Your task to perform on an android device: I want to meditate on my own listening to meadows sound on the Idanim app to feel relaxed,
Image 0: 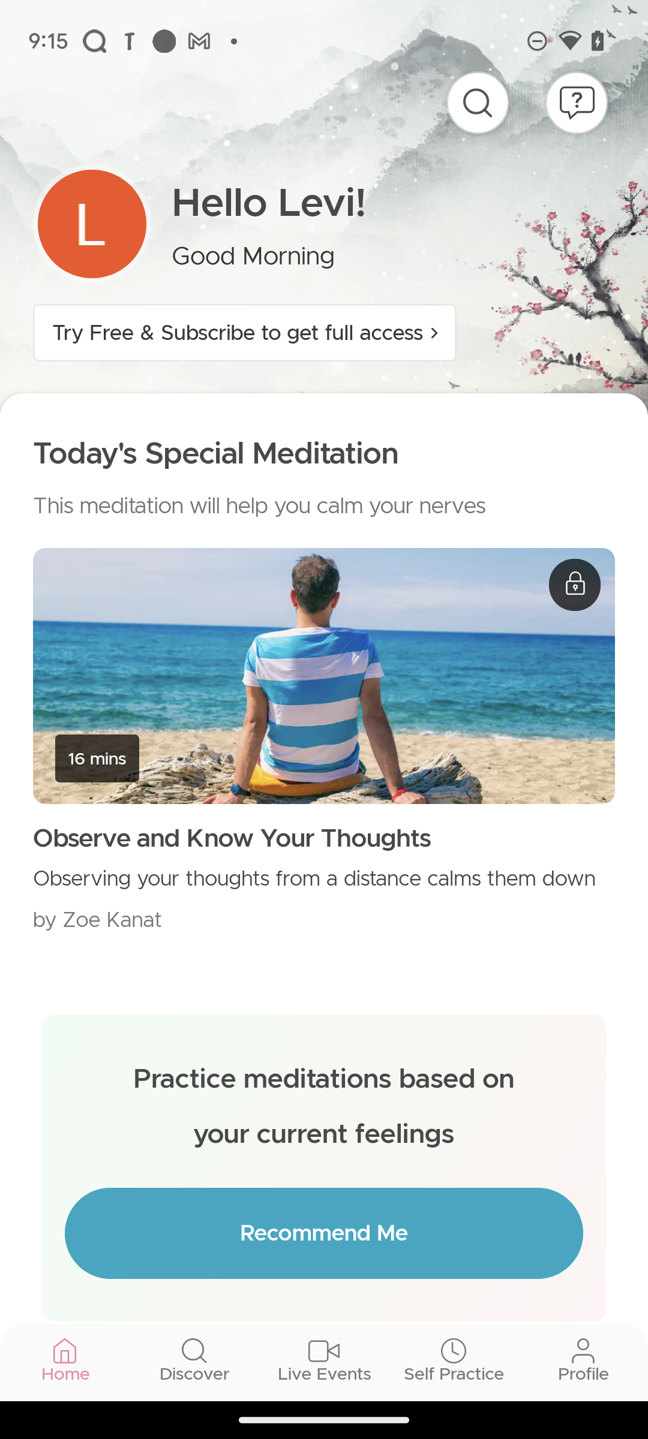
Click on discover option.
Step 0: click (194, 1351)
Image 1: 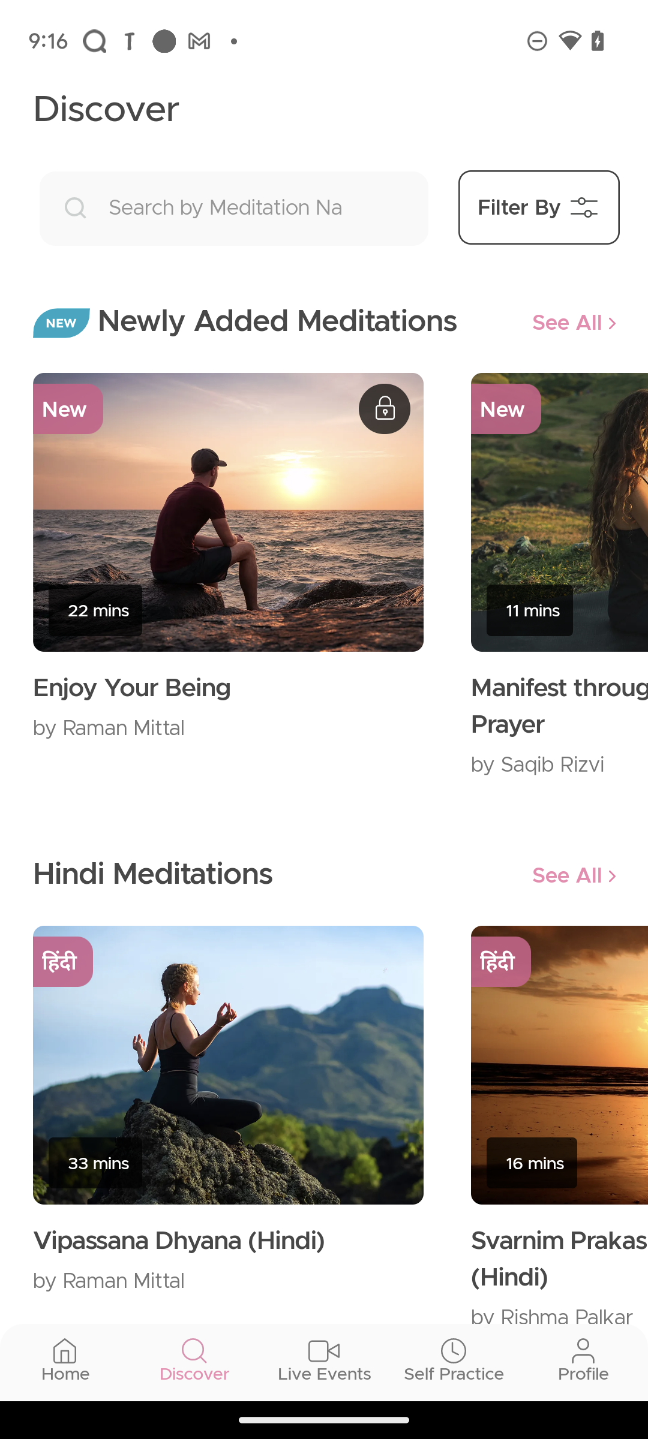
Swipe up to go to sound section.
Step 1: scroll down
Image 2: 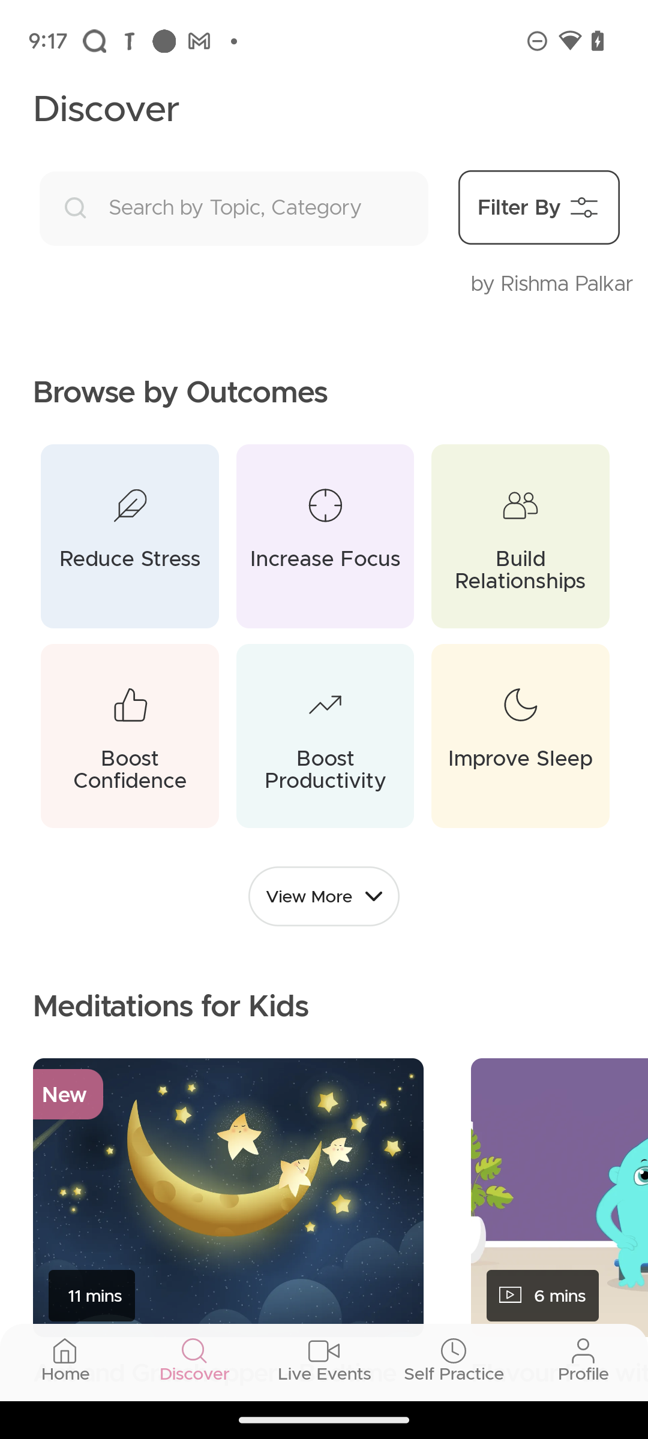
Swipe up to go to sound section.
Step 2: scroll down
Image 3: 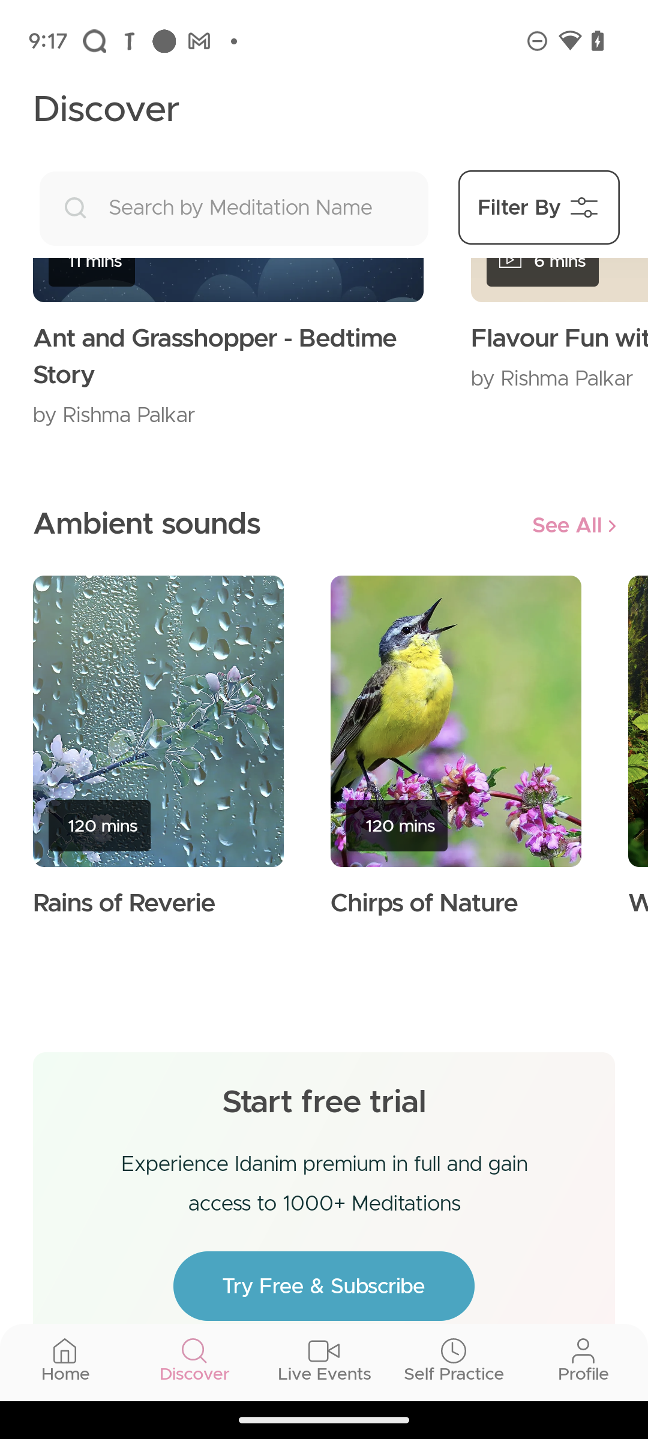
Swipe left on the ambient sounds caraousel.
Step 3: scroll right
Image 4: 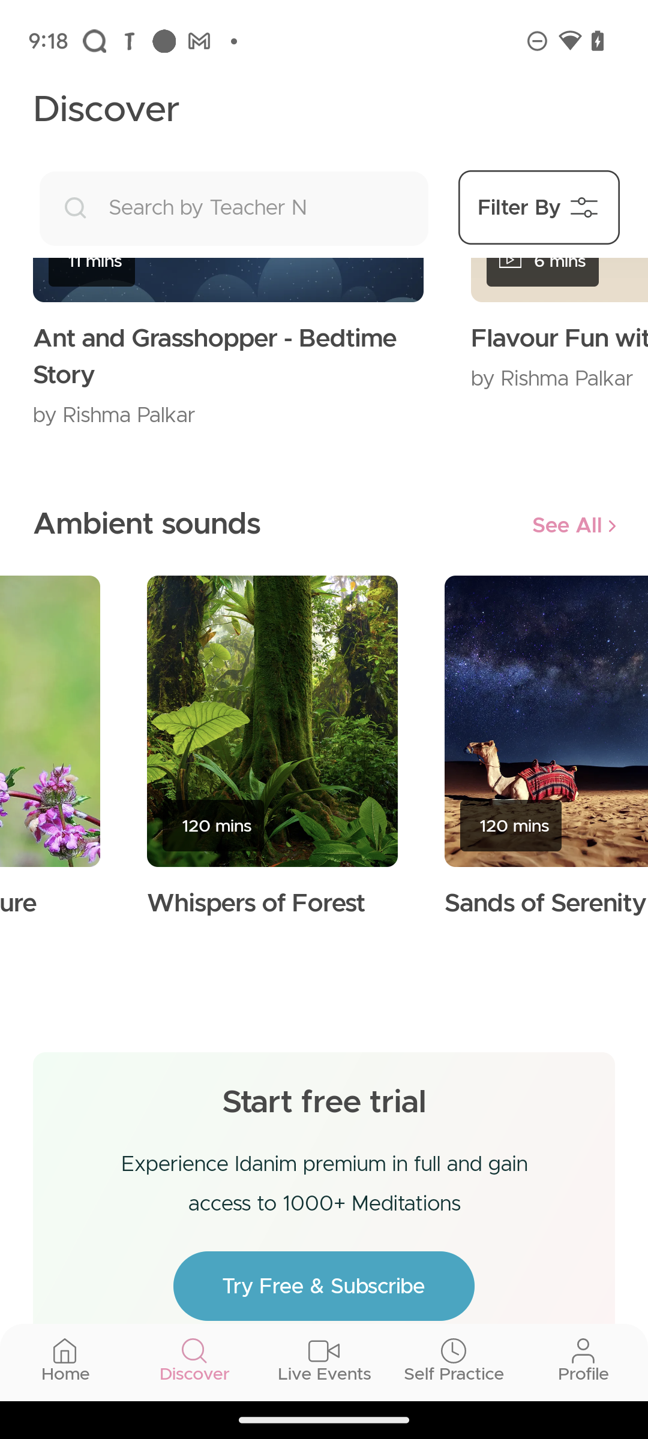
Swipe left on the ambient sounds caraousel.
Step 4: scroll right
Image 5: 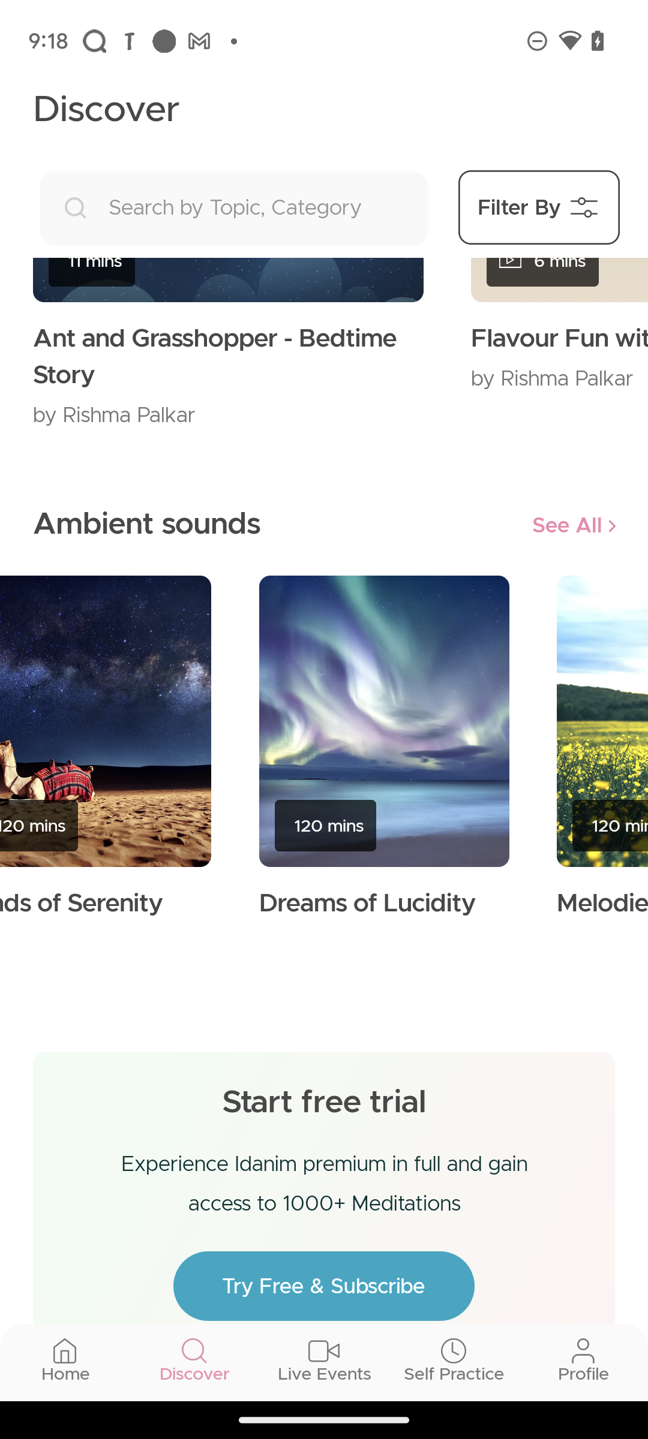
Swipe left on the ambient sounds caraousel.
Step 5: scroll right
Image 6: 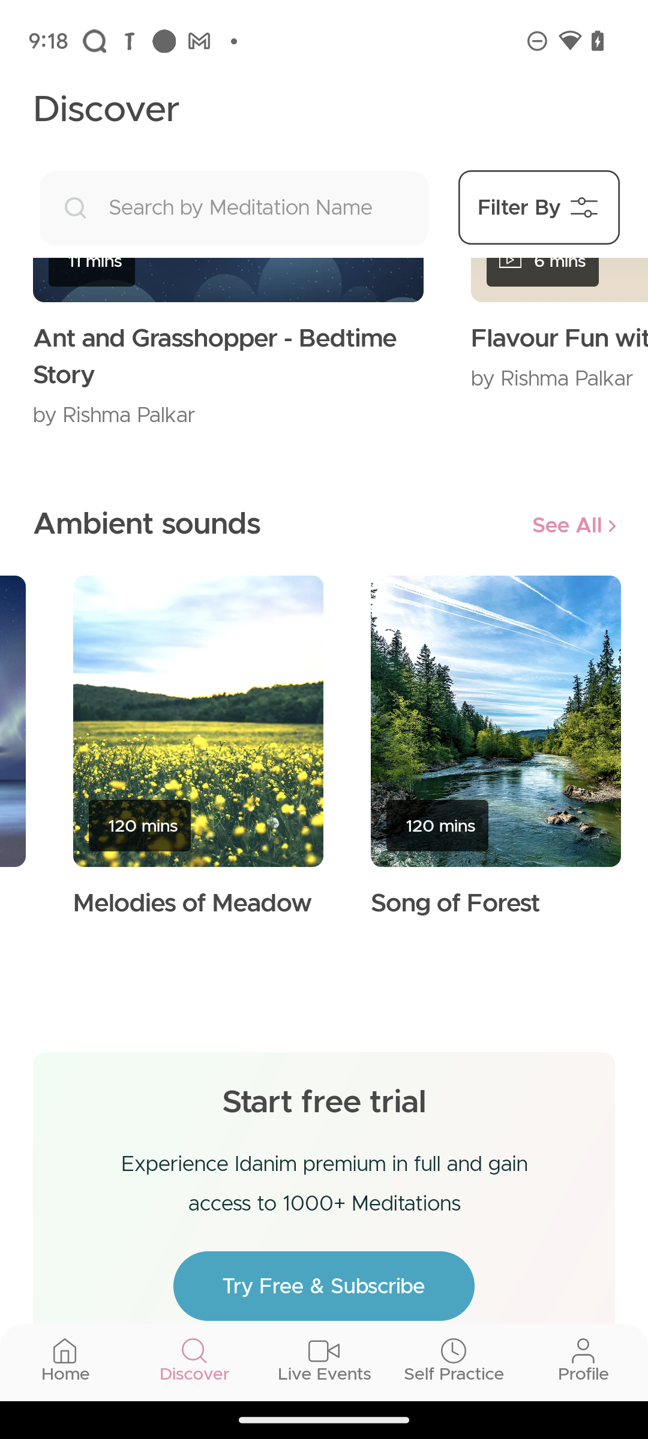
Click on the melodies of meadows option.
Step 6: click (197, 721)
Image 7: 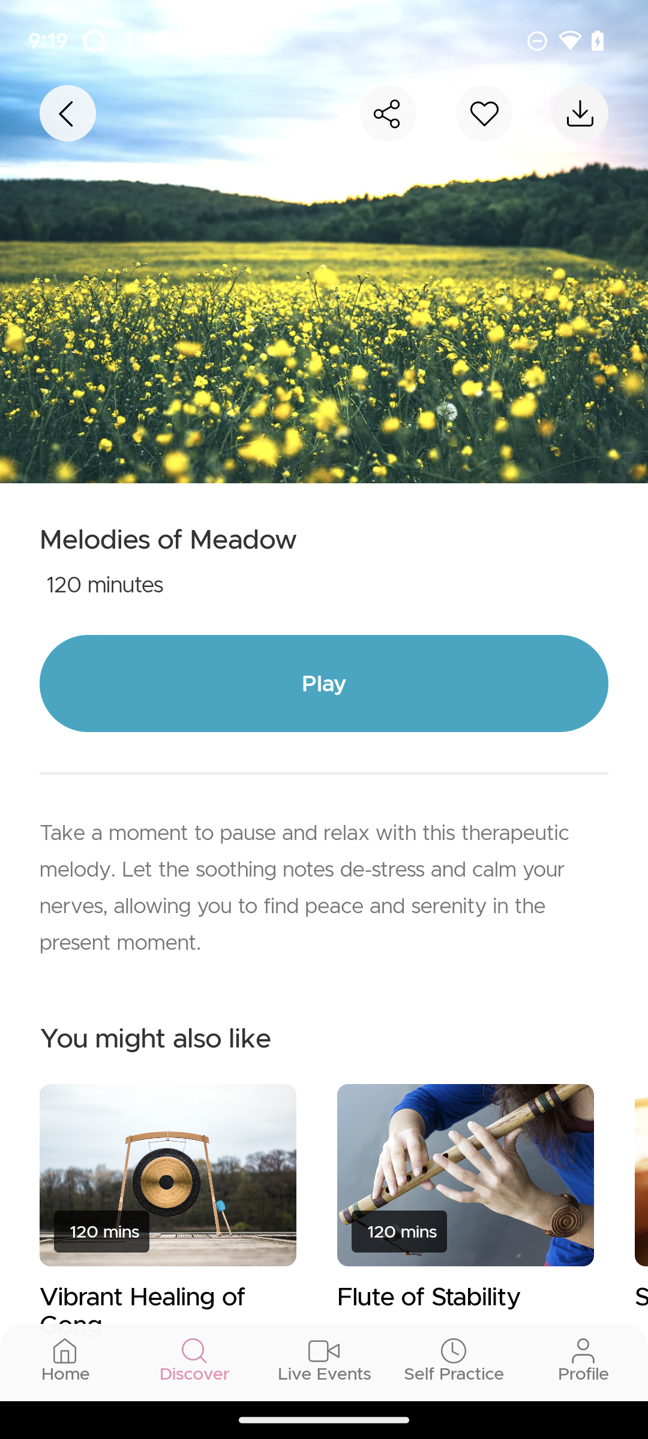
Click on the play option.
Step 7: click (324, 684)
Image 8: 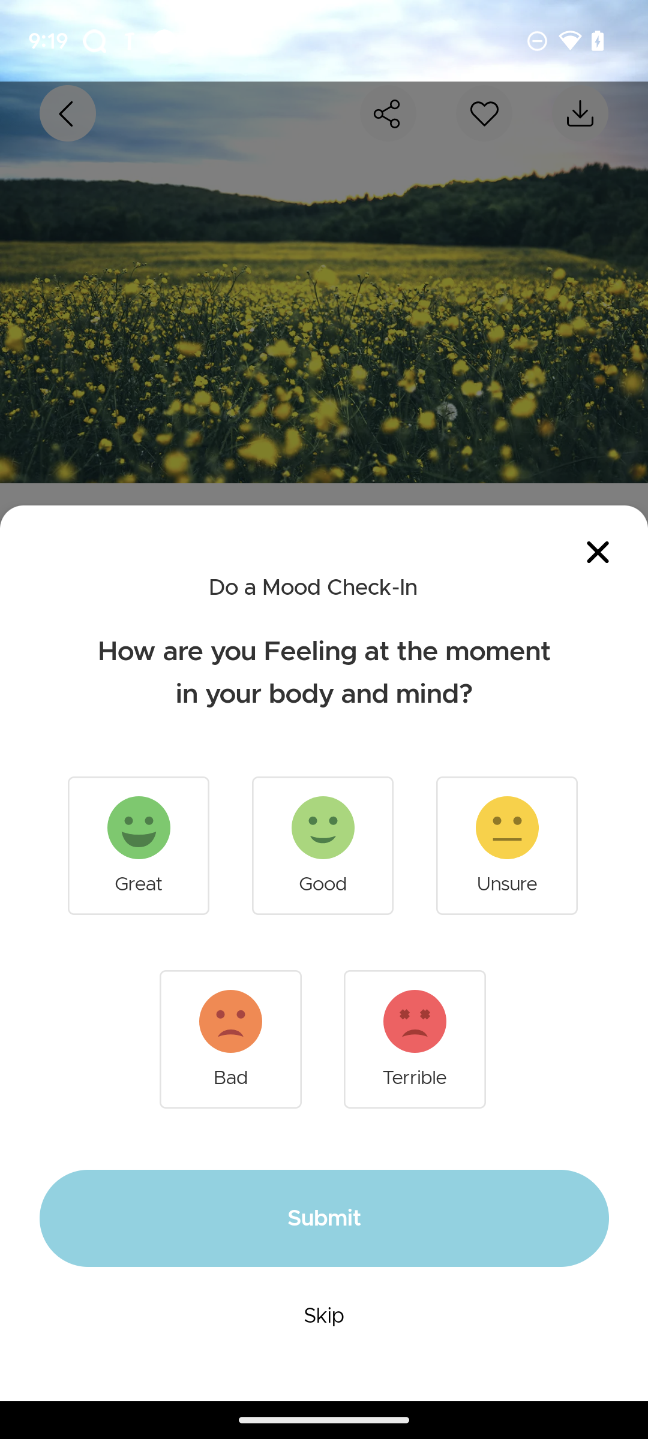
Click on the Unsure option.
Step 8: click (506, 827)
Image 9: 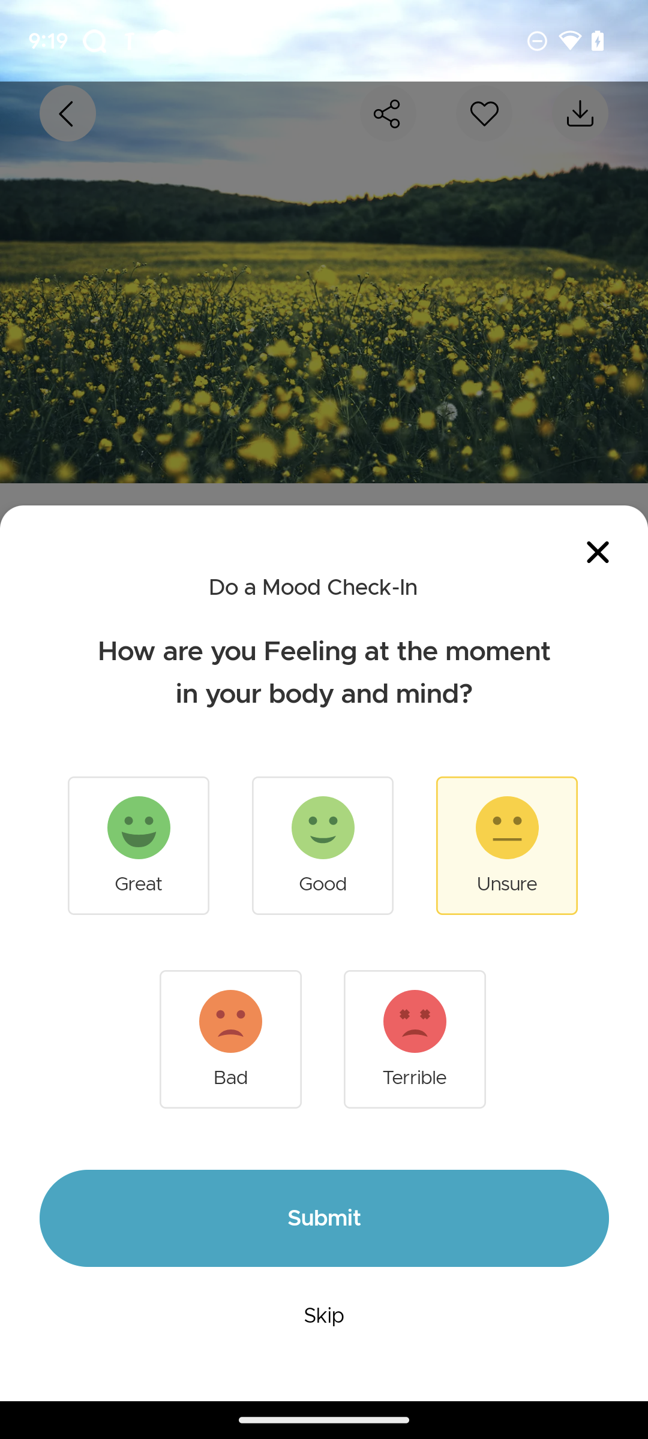
Click on the submit option.
Step 9: click (324, 1218)